Your task to perform on an android device: Open the App Market app and install Telegram from the Communication Categories.
Image 0: 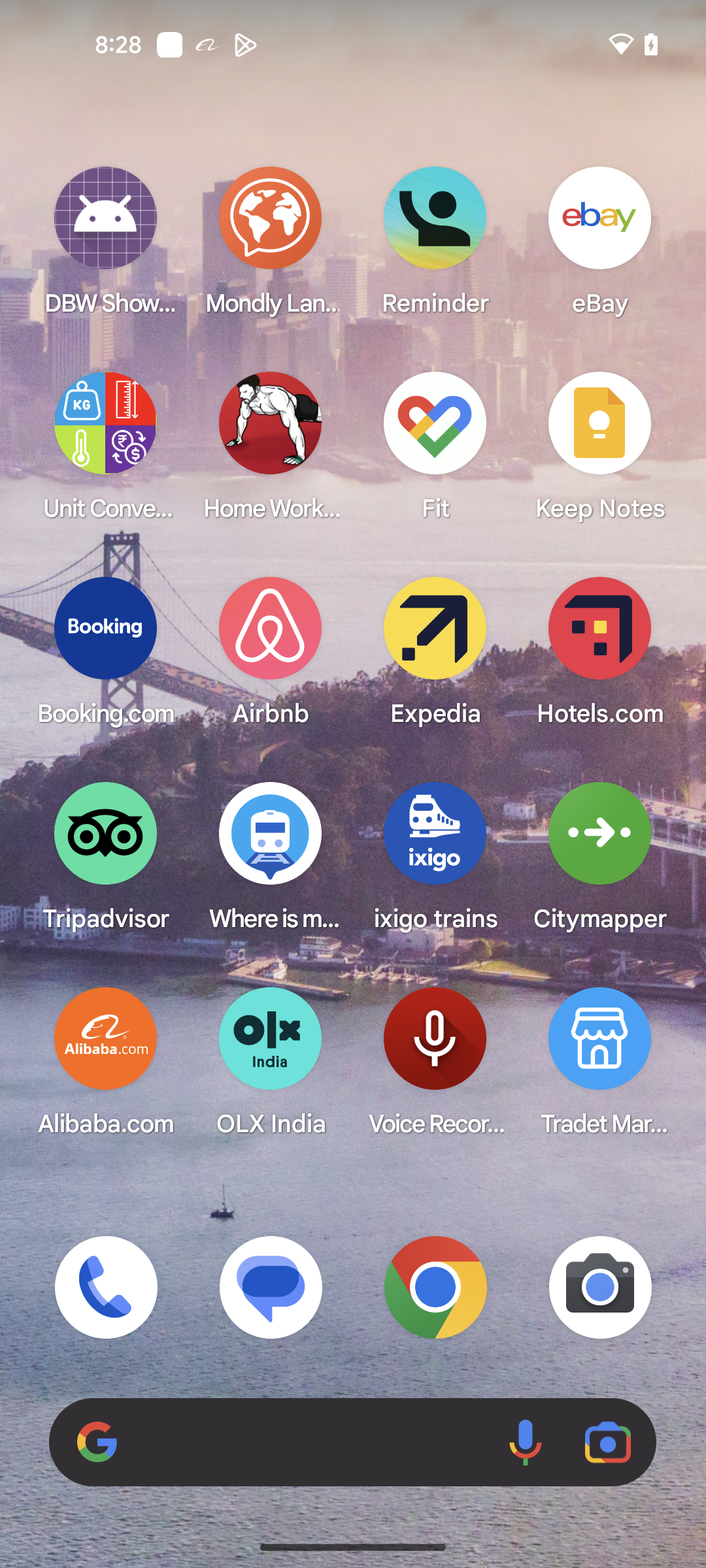
Open App Market app
Step 0: open app "App Market"
Image 3: 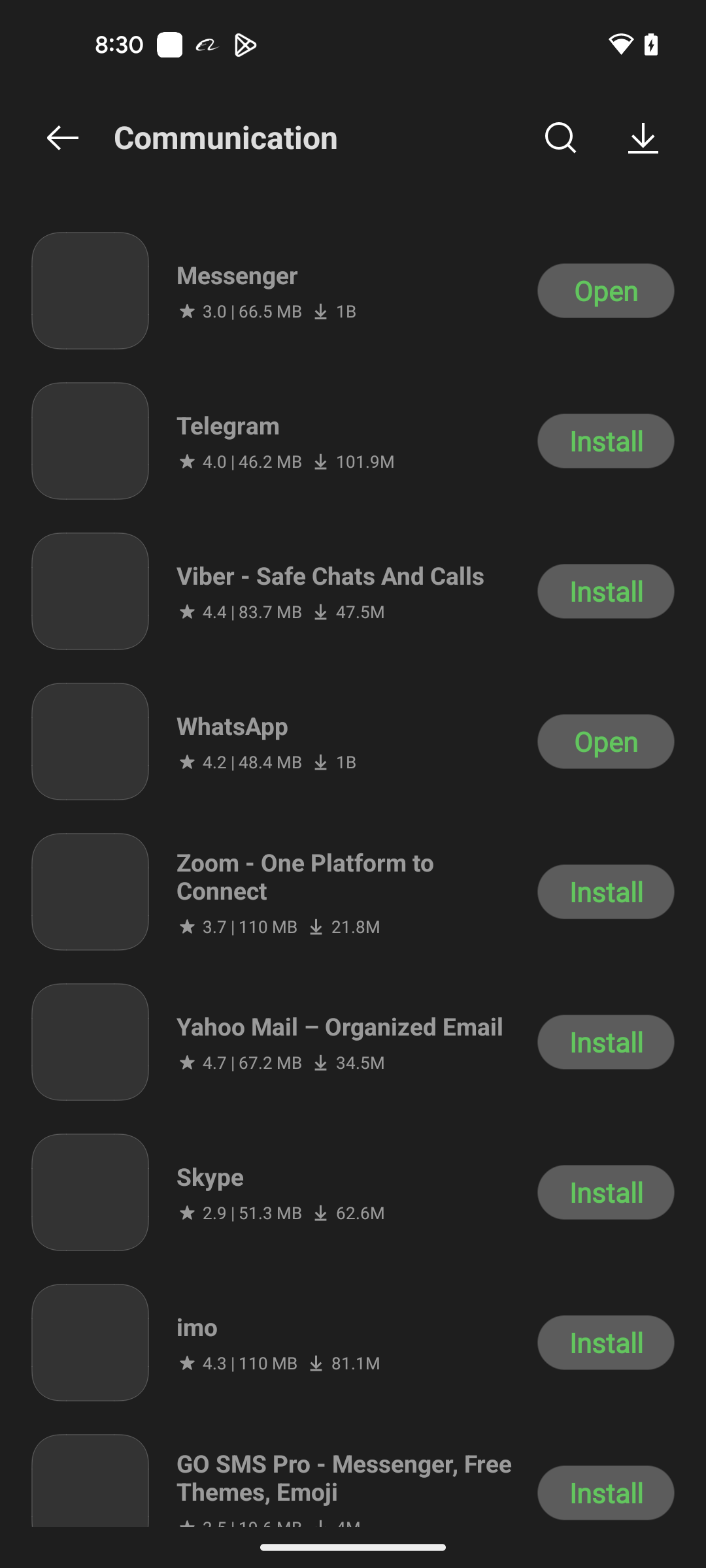
Install Telegram app
Step 3: click (606, 441)
Image 5: 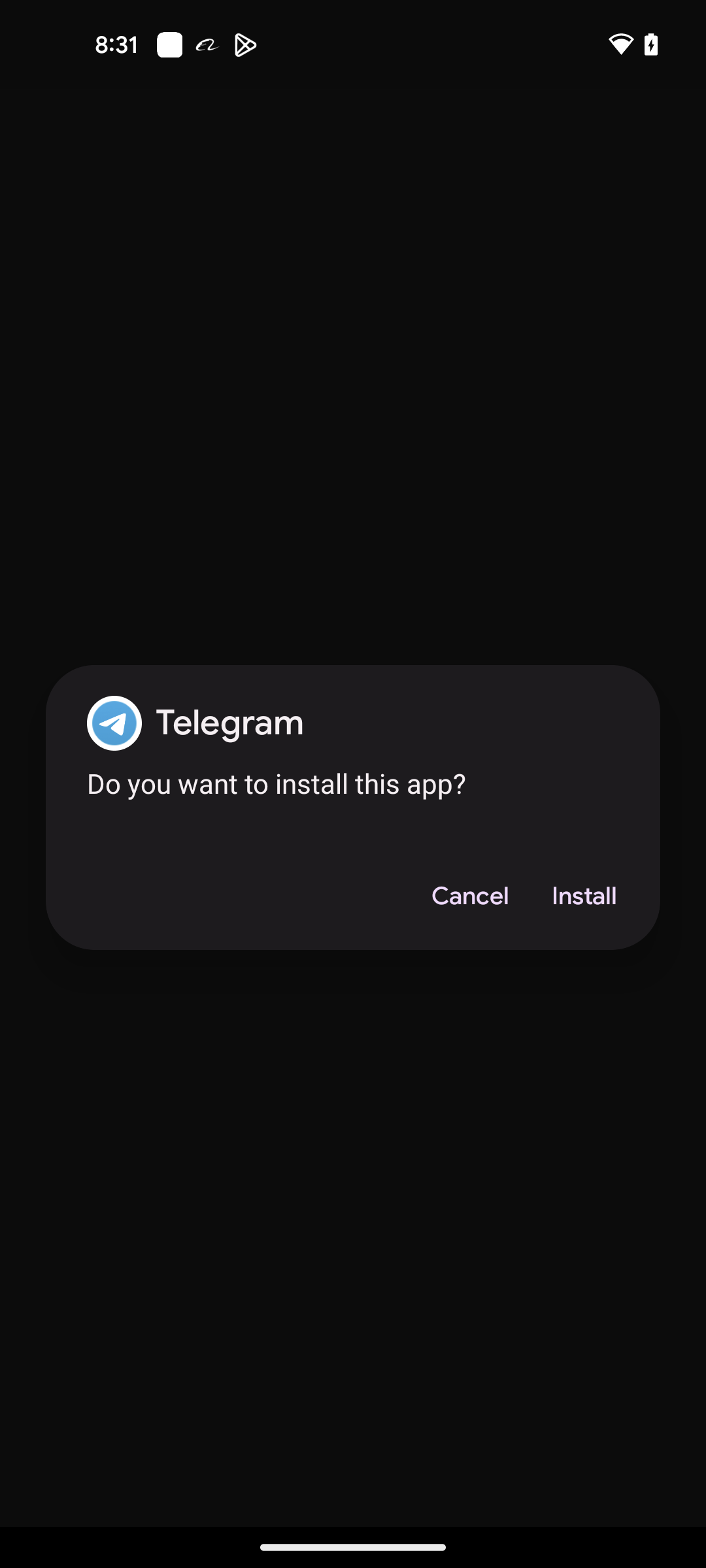
Click on Install
Step 5: click (584, 896)
Image 7: 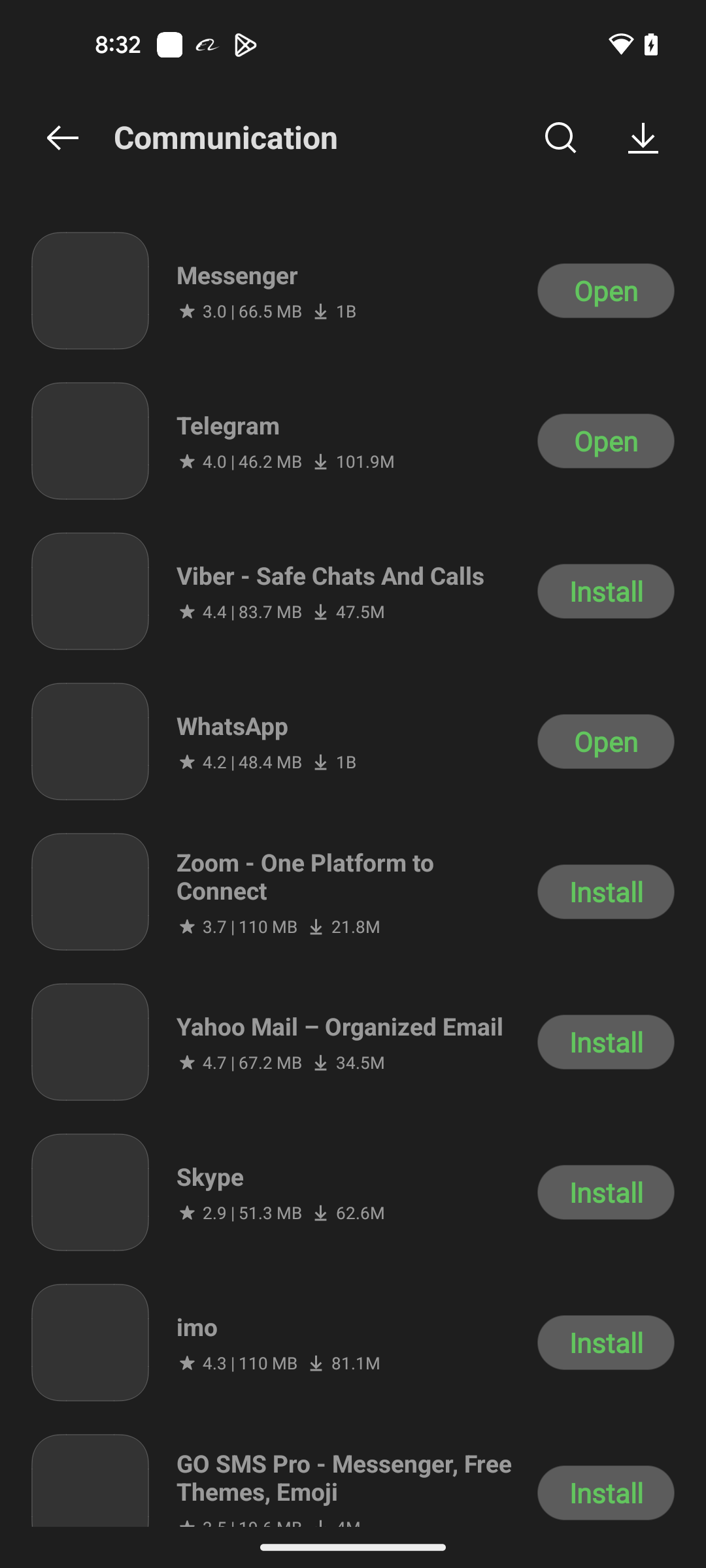
Click on Open button for Telegram app
Step 7: click (606, 441)
Image 8: 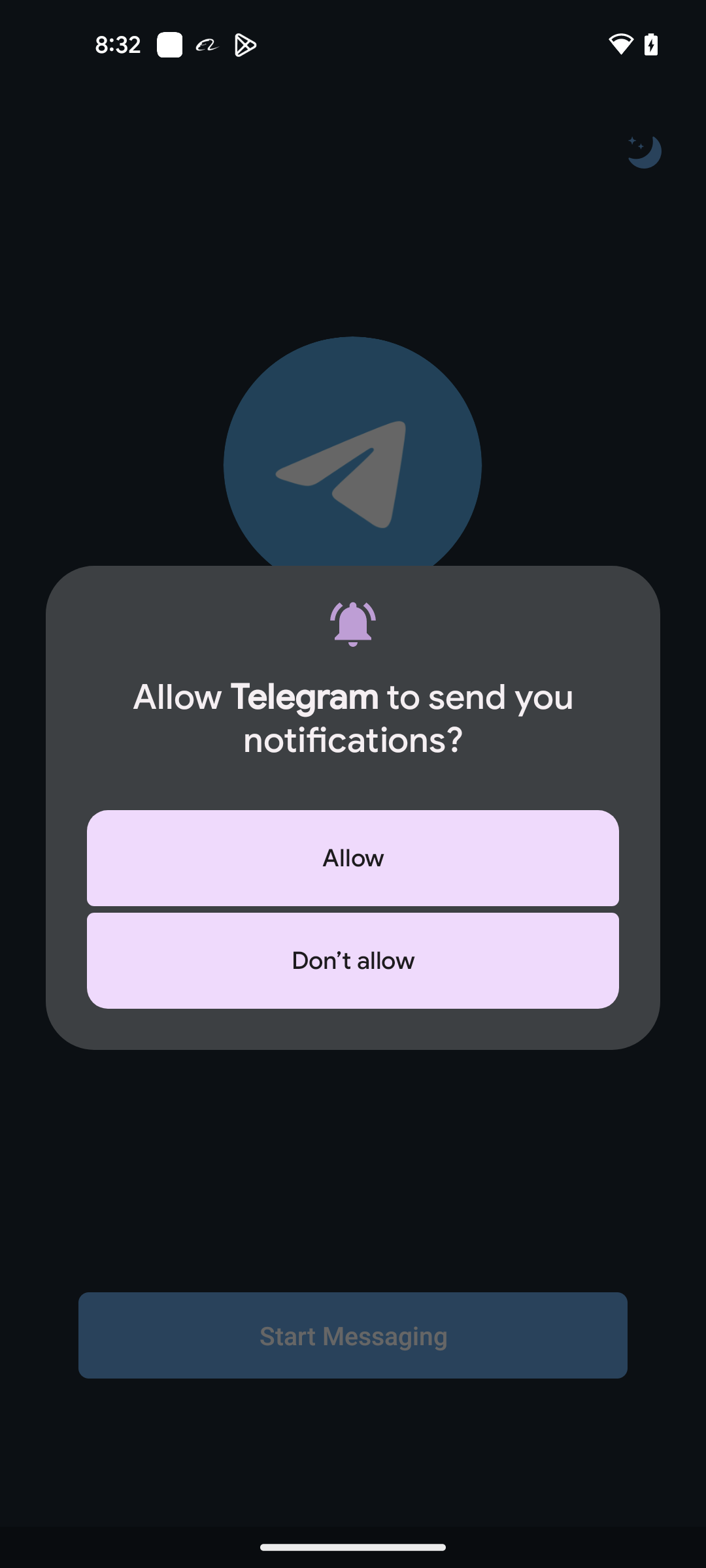
Click on Allow 
Step 8: click (353, 858)